Your task to perform on an android device: I want to compare the price of plantex high grade, metal tool box with other toolboxes displayed so that i can get more clarity. 
Image 0: 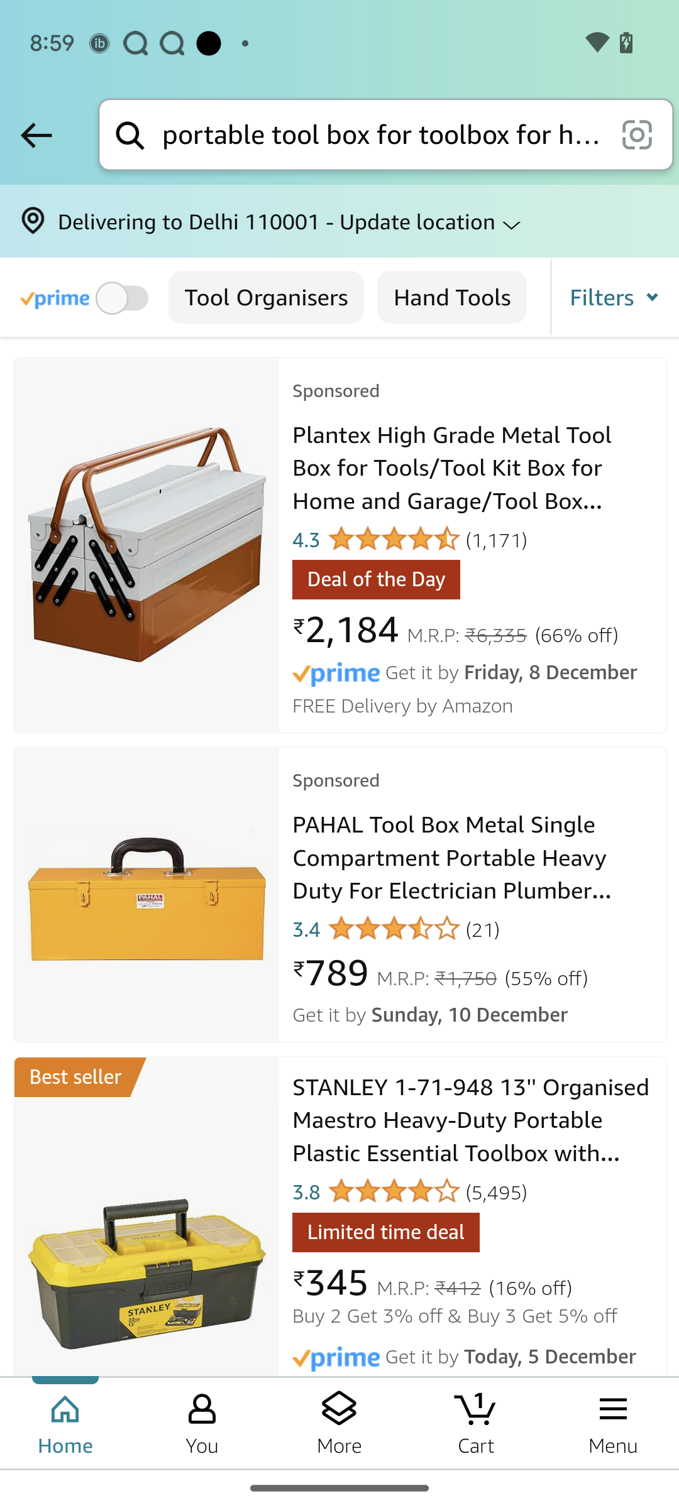
Click on the plantex high grade, metal tool box
Step 0: click (146, 544)
Image 1: 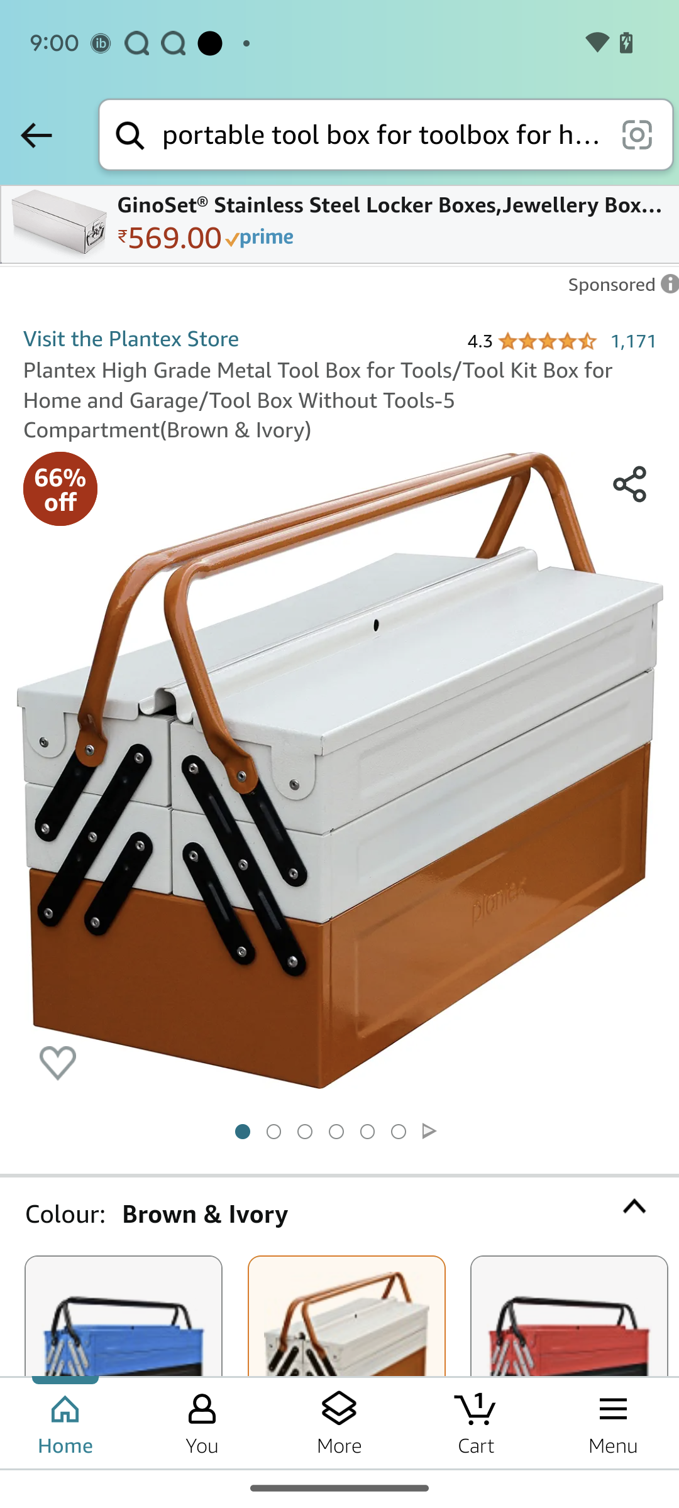
Swipe up to compare it with other products
Step 1: scroll down
Image 2: 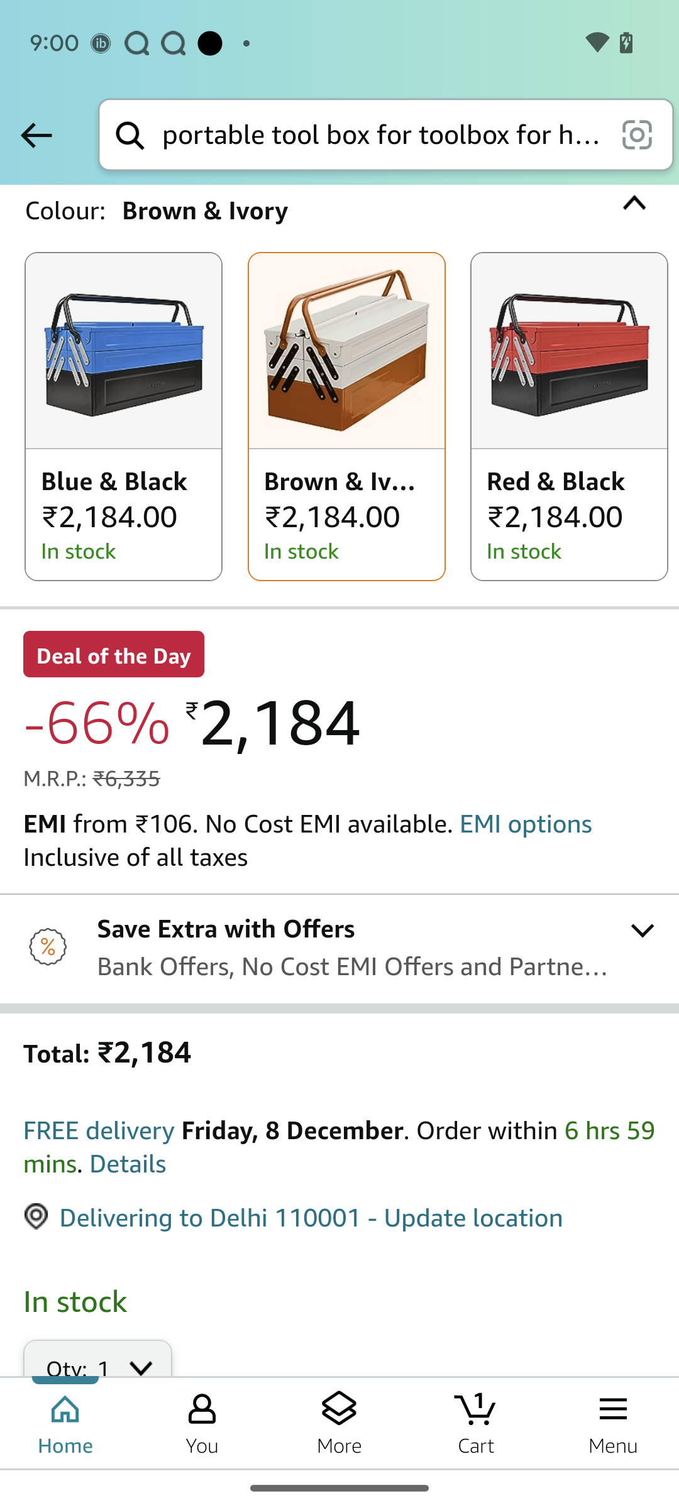
Swipe up to compare it with other products
Step 2: scroll down
Image 3: 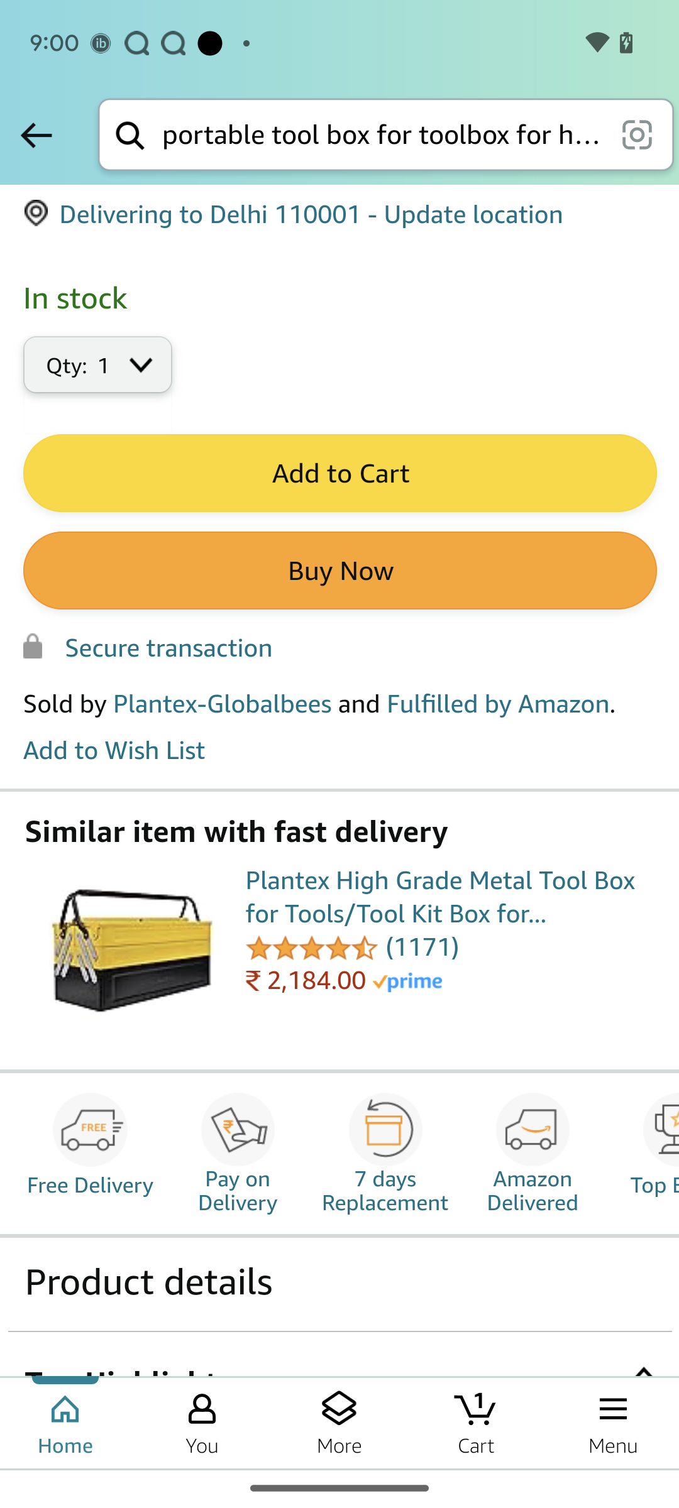
Swipe up to compare it with other products
Step 3: scroll down
Image 4: 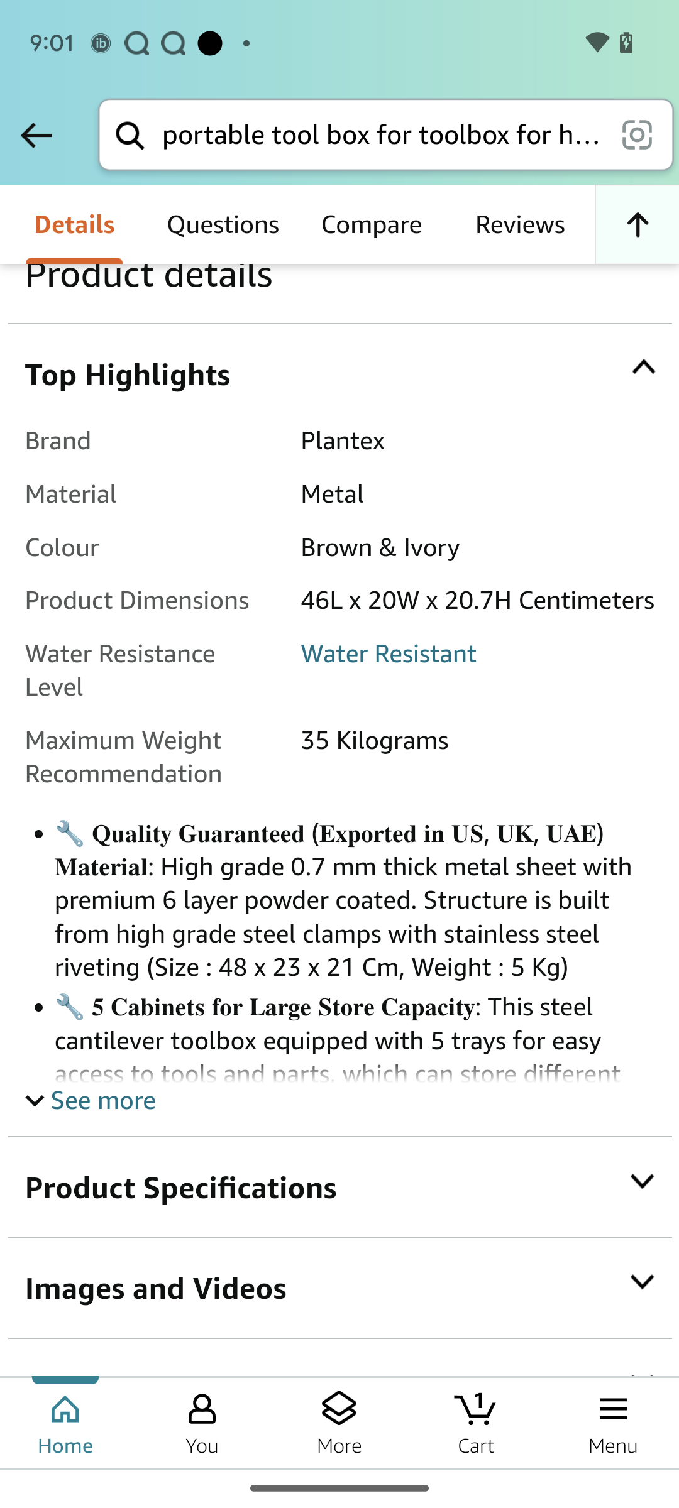
Click on the compare button
Step 4: click (371, 224)
Image 5: 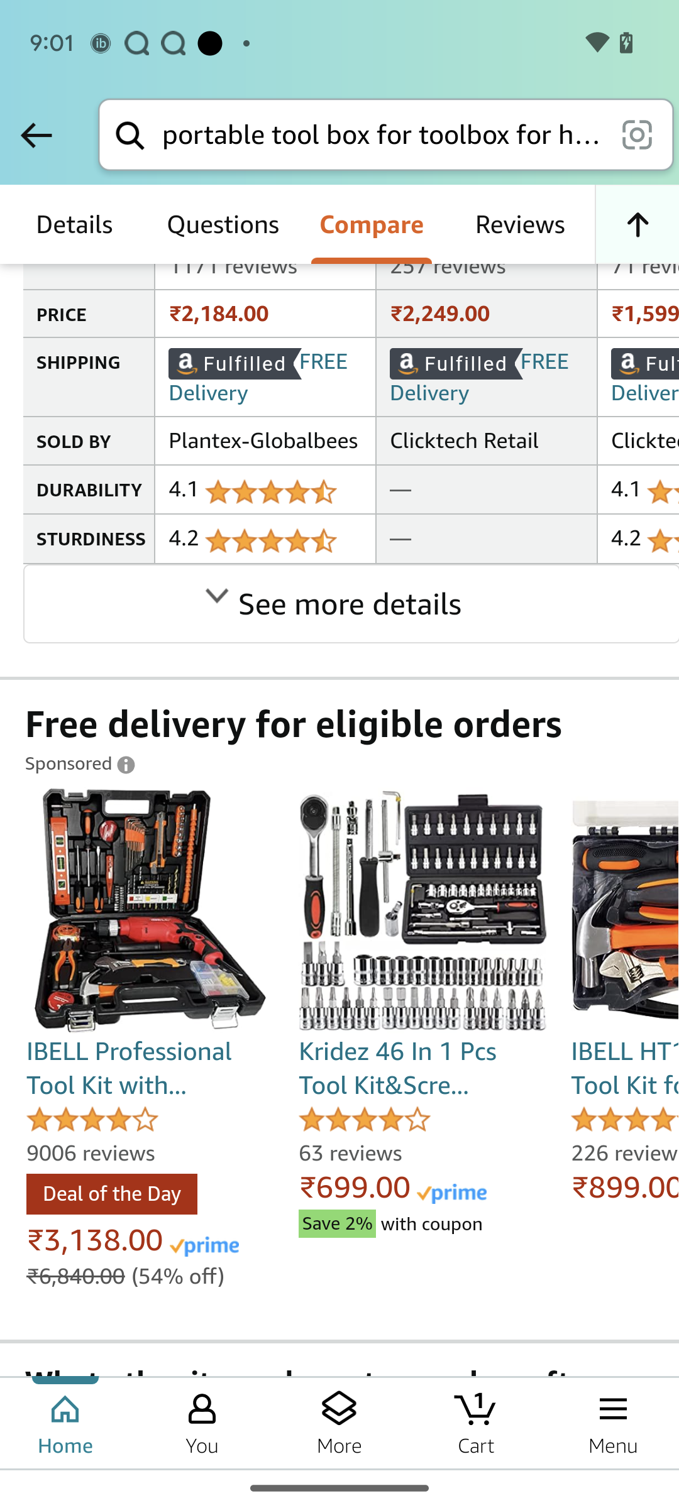
Click on the compare button
Step 5: wait